Your task to perform on an android device: I want to checkout the Regular Fit Polo T-Shirt, so I will checkout this product in my cart in the Amazon app.
Image 0: 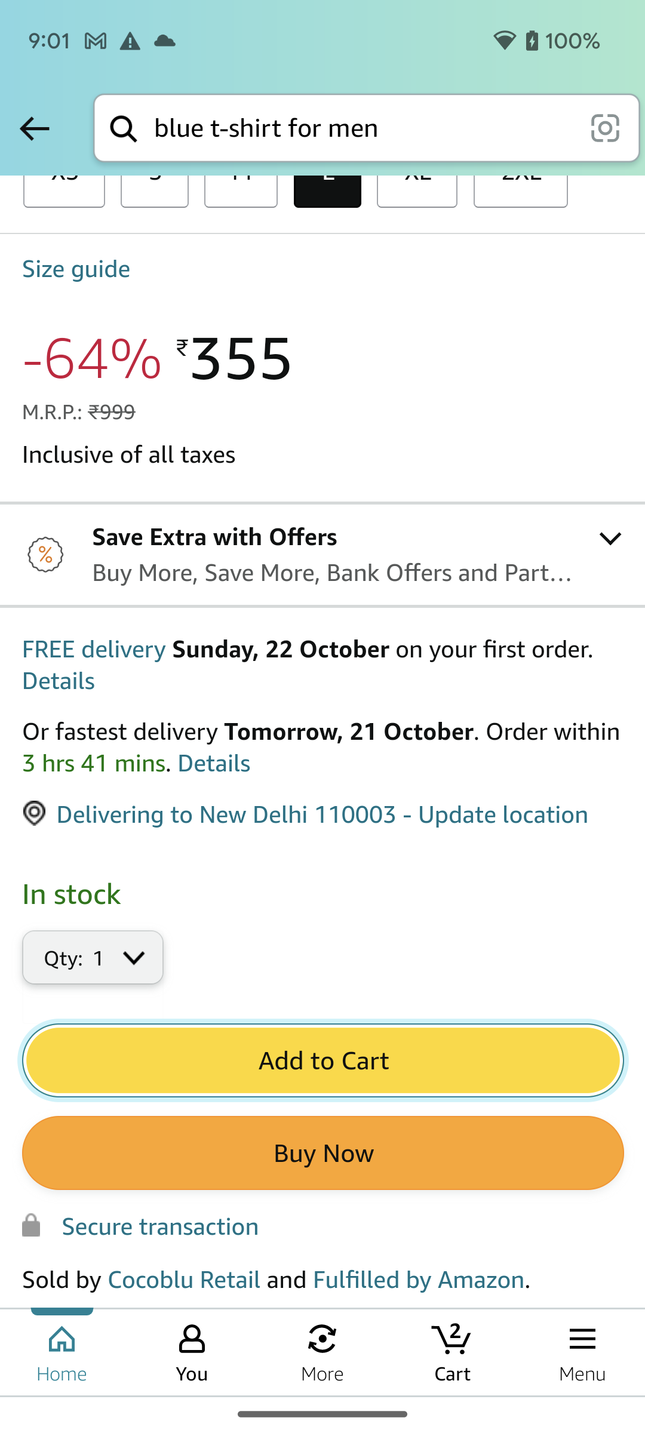
Click on the Cart tab at the bottom of the screen to checkout this product.
Step 0: click (452, 1352)